Your task to perform on an android device: I'd like to modify the second photo and add the Honey filter to make it more beautiful & save it.
Image 0: 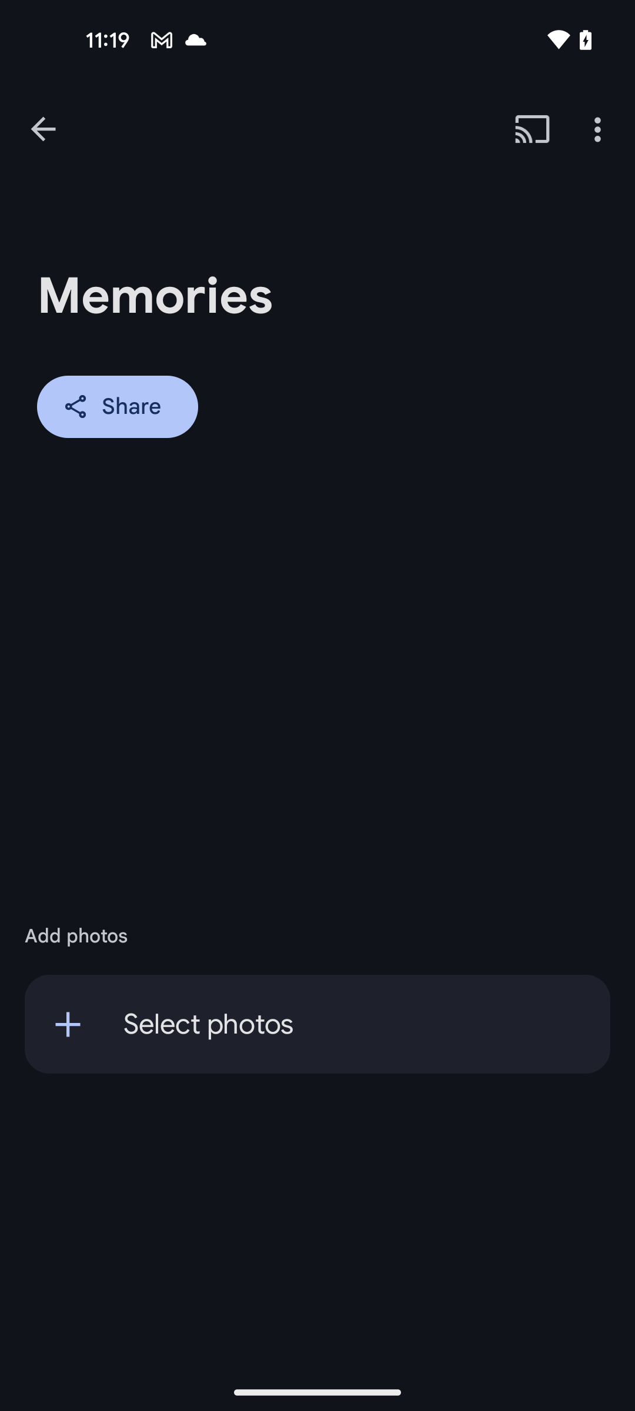
go back
Step 0: press back button
Image 1: 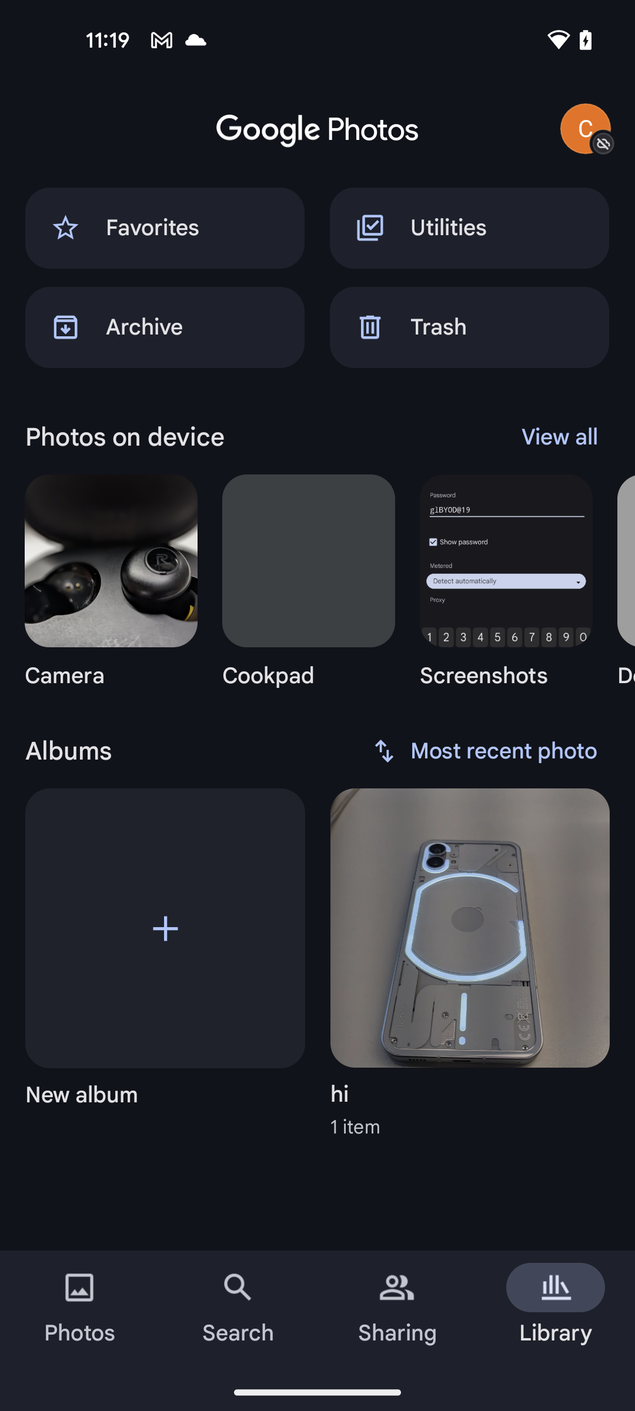
click on the Photos section
Step 1: click (79, 1312)
Image 2: 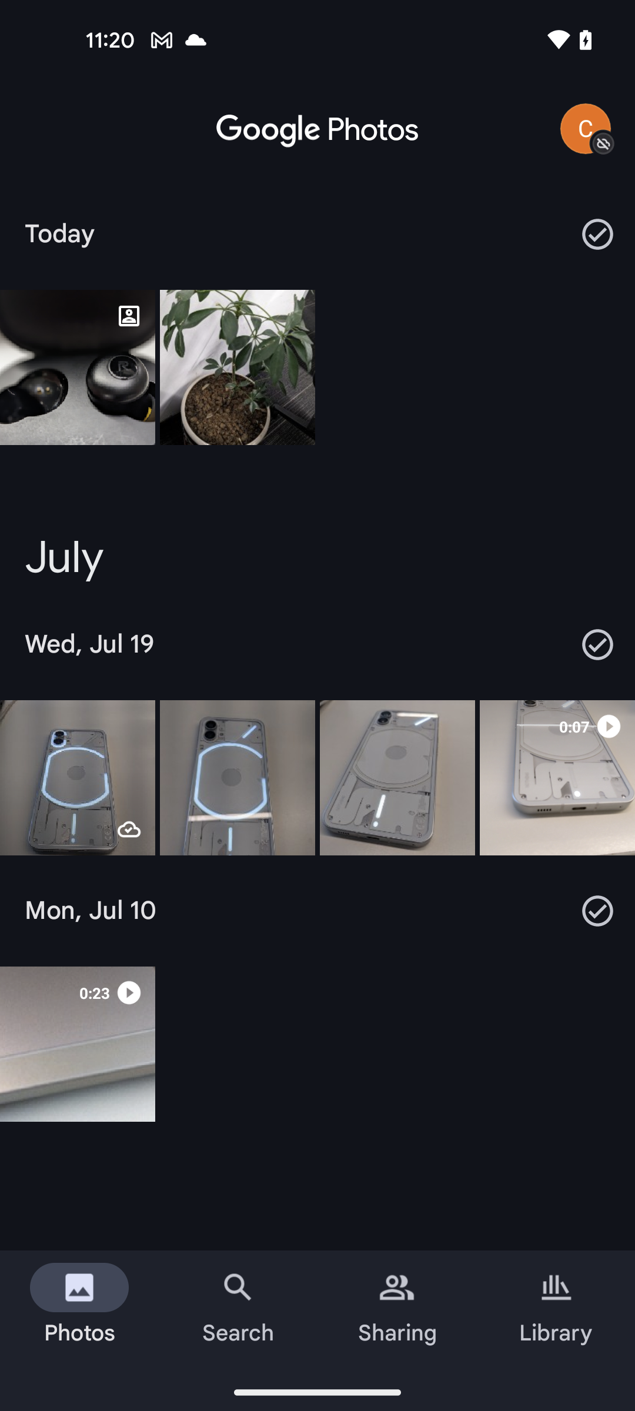
click on the second photo
Step 2: click (237, 367)
Image 3: 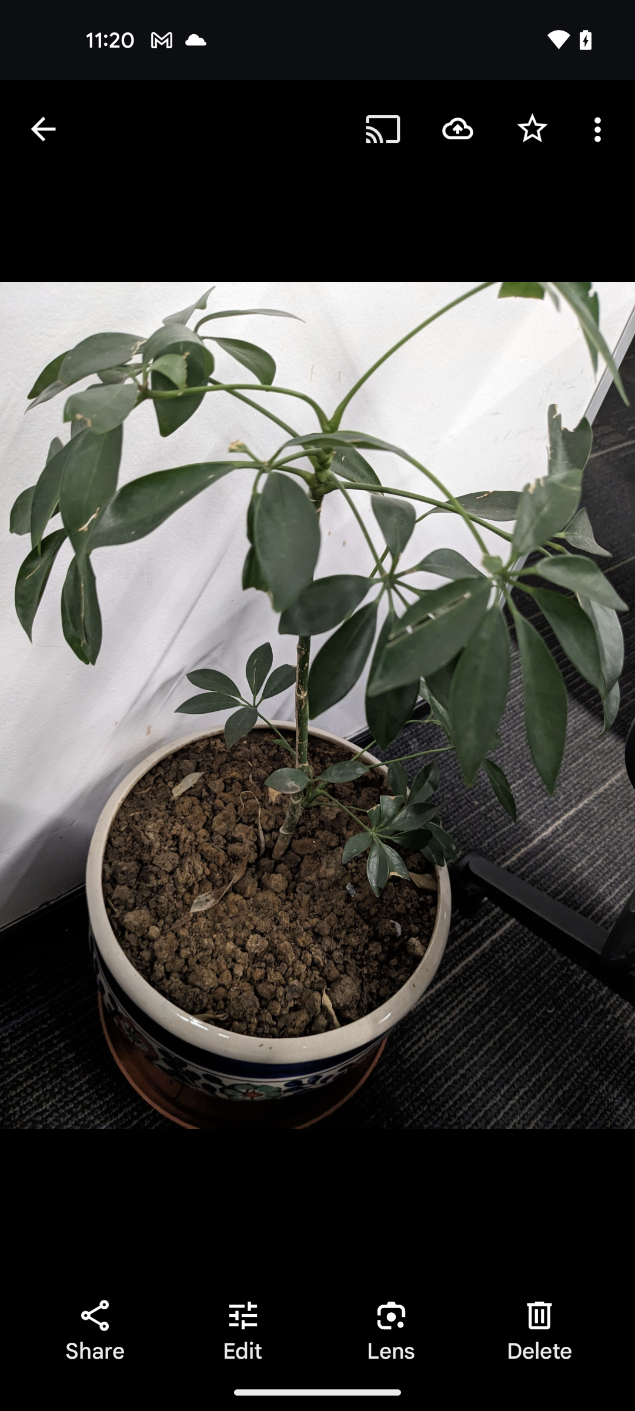
click on the edit option at the bottom of the screen
Step 3: click (243, 1330)
Image 4: 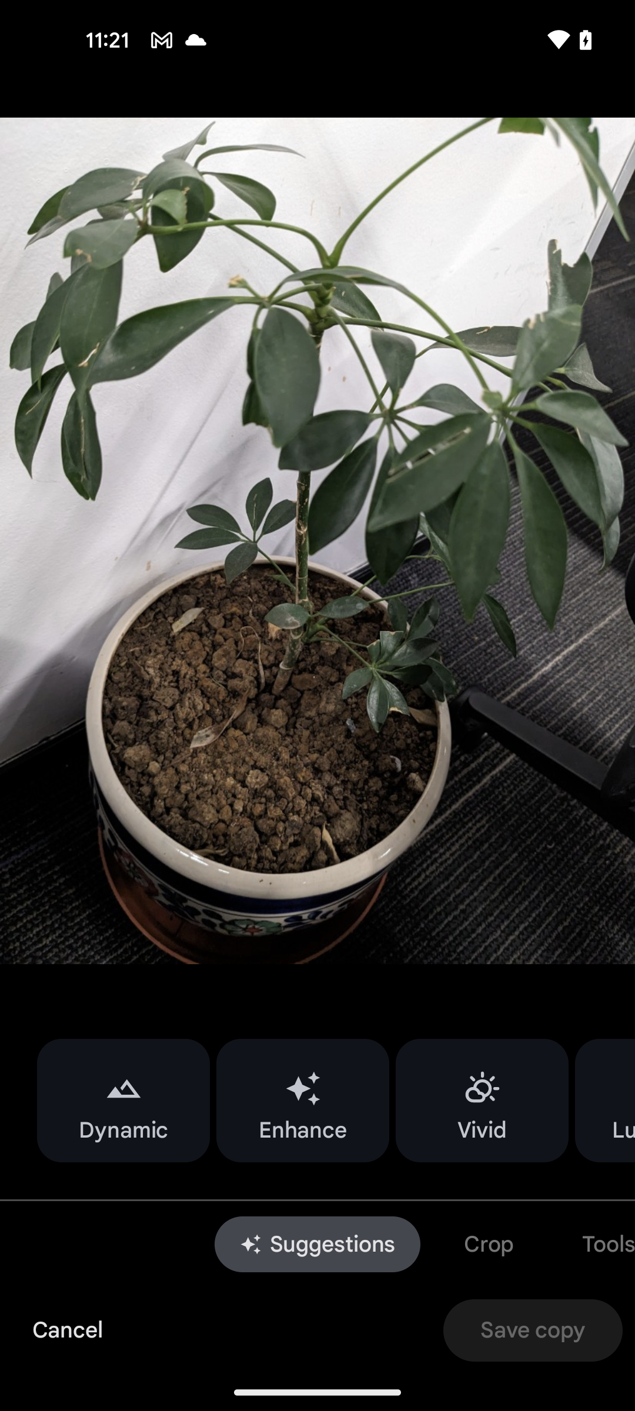
swipe left to see filter option
Step 4: scroll right
Image 5: 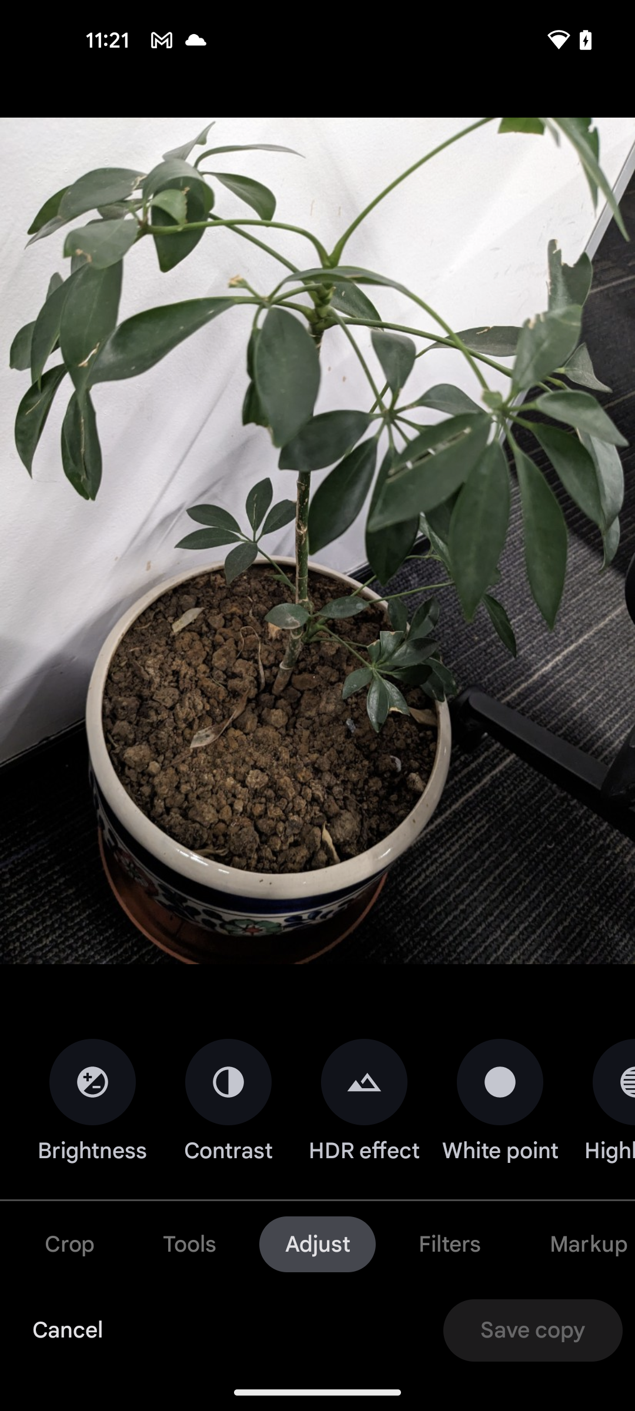
click on the filters option
Step 5: click (450, 1244)
Image 6: 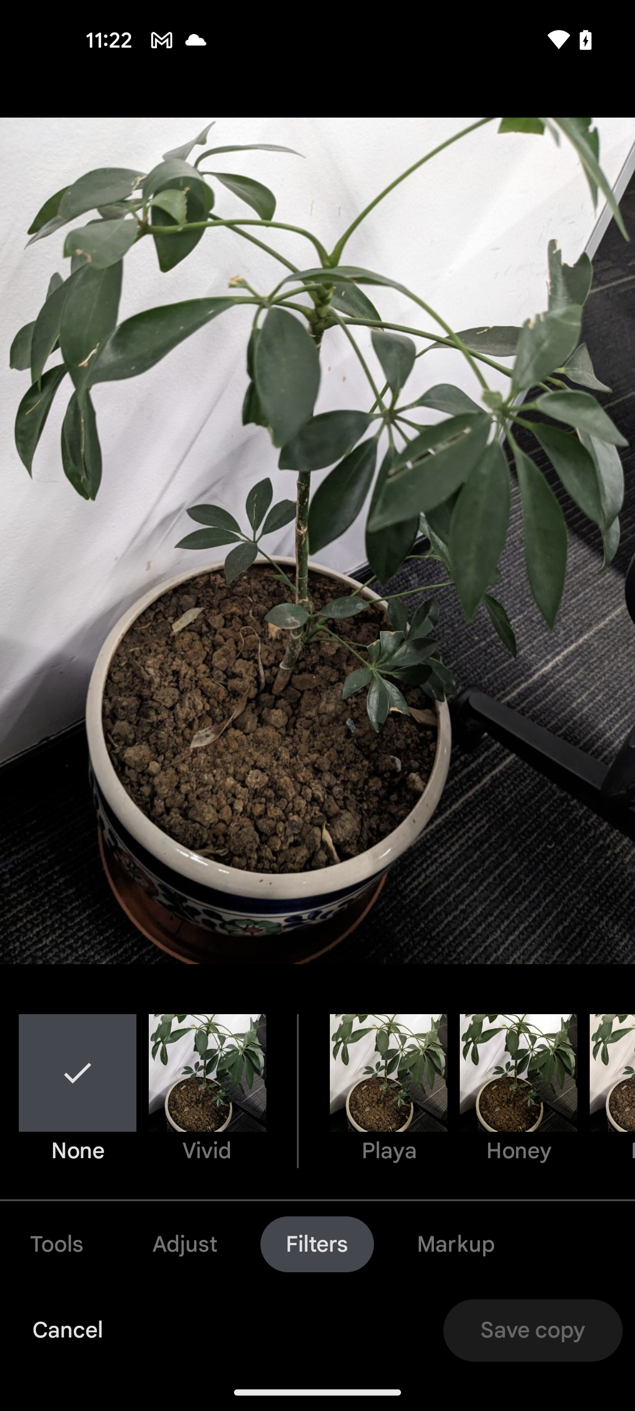
select the Honey filter
Step 6: click (518, 1084)
Image 7: 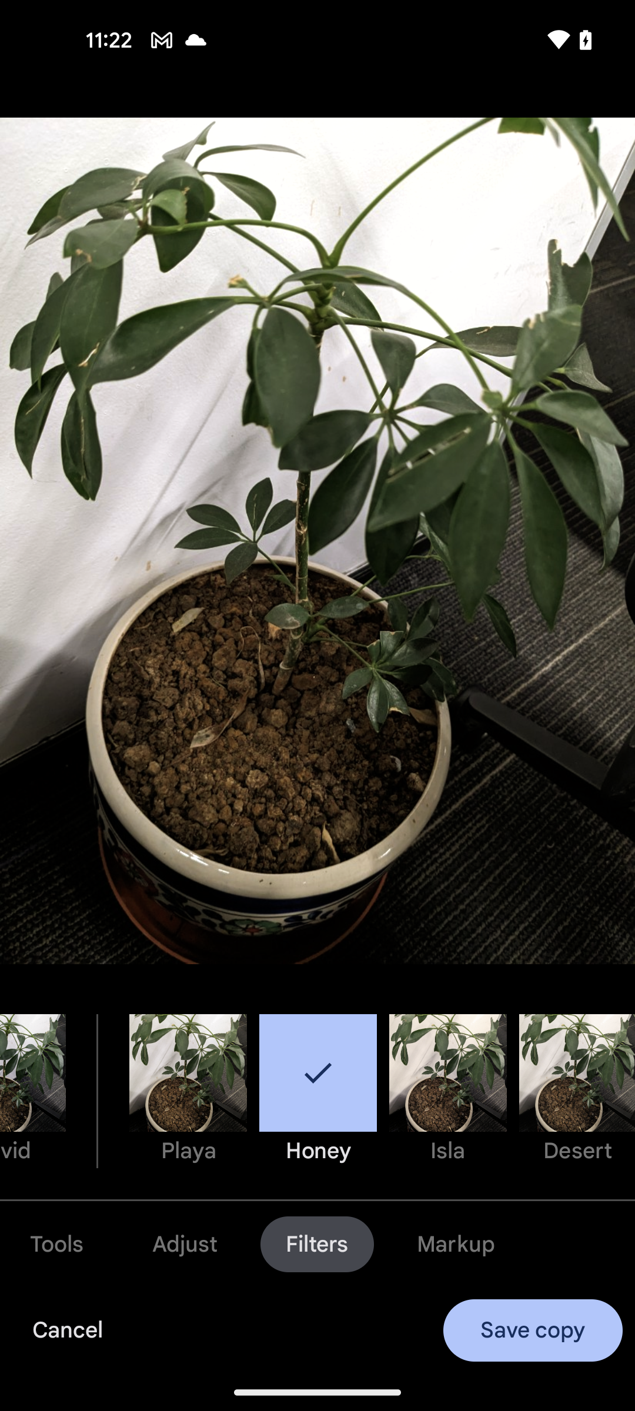
click on the save copy button at the bottom right corner of the screen
Step 7: click (533, 1330)